Your task to perform on an android device: Open the digital alarm app and delete an alarm.
Image 0: 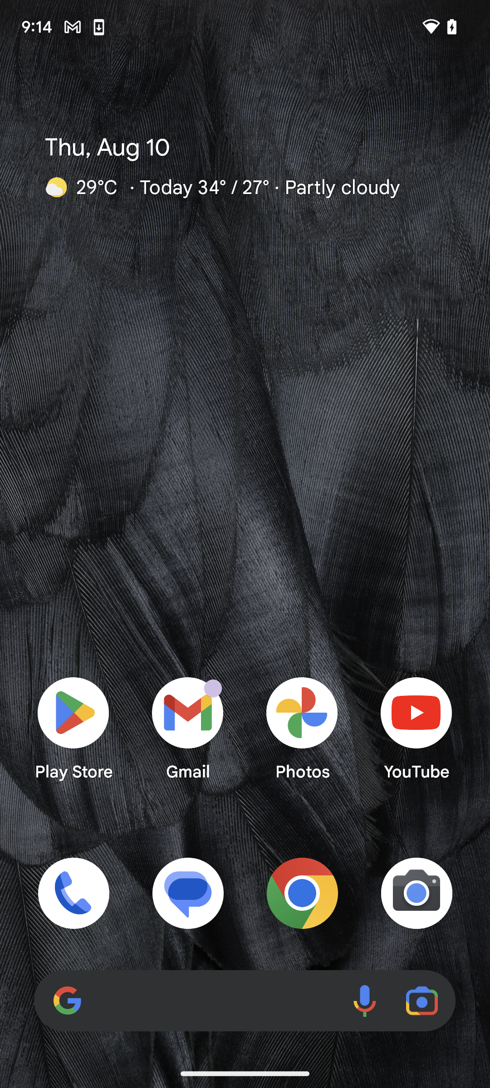
Open the digital alarm app.
Step 0: open app "Digital Alarm Clock"
Image 1: 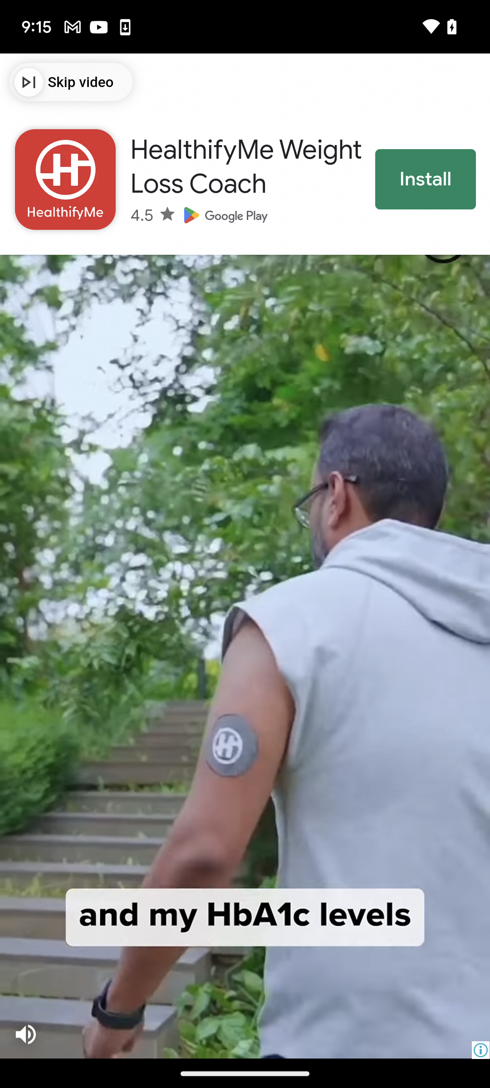
Open the digital alarm app.
Step 1: wait
Image 2: 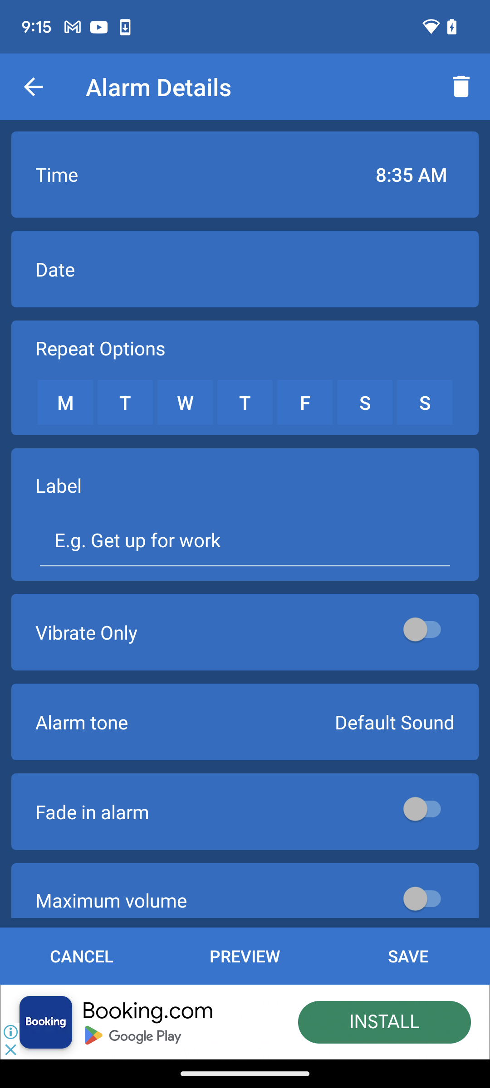
Tap on the delete icon present at the top corner of the screen.
Step 2: click (461, 87)